Your task to perform on an android device: I occasionally miss emails, thus I'd want to enable the email notification option.
Image 0: 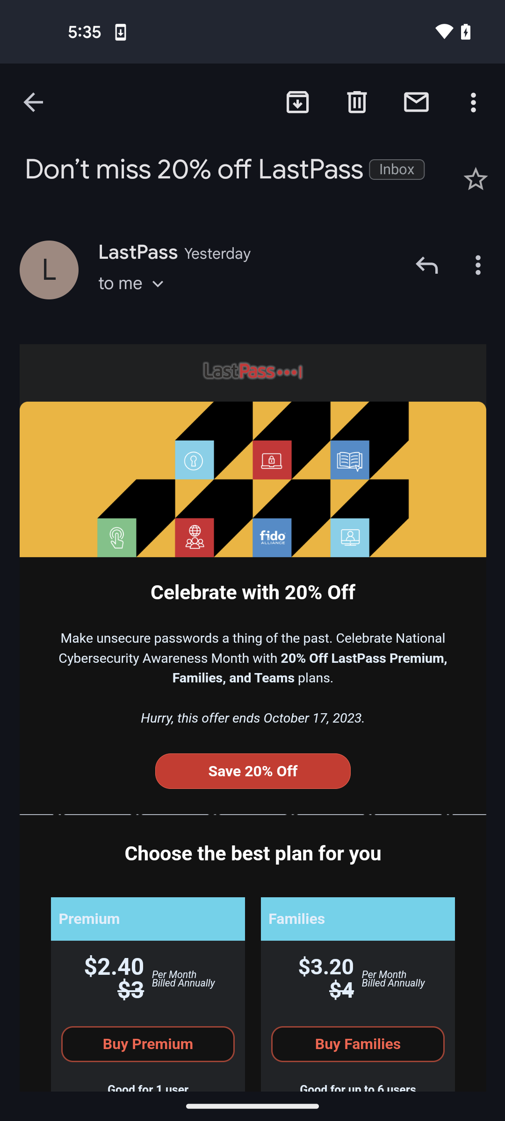
go back
Step 0: press back button
Image 2: 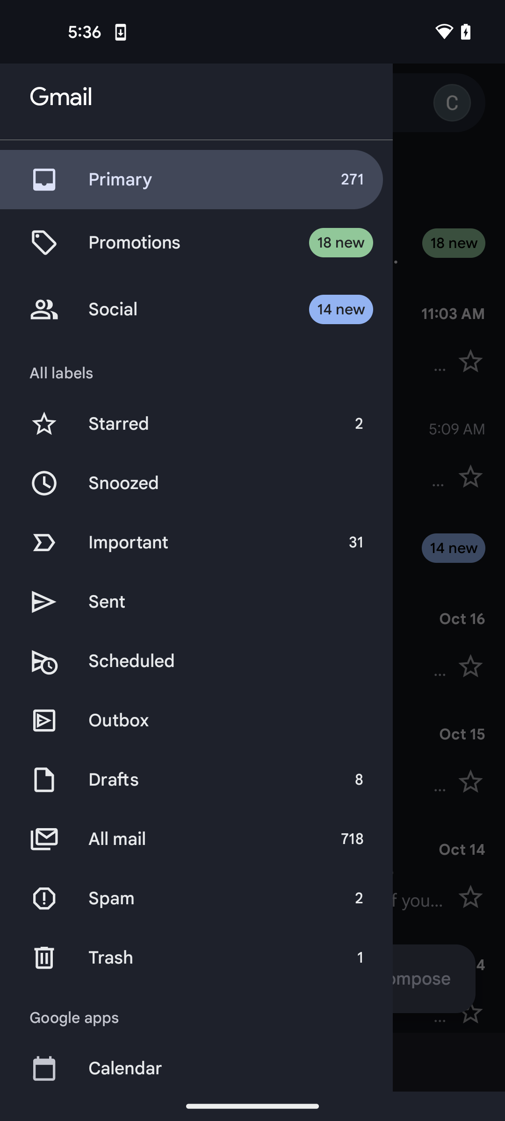
scroll down
Step 2: scroll down
Image 3: 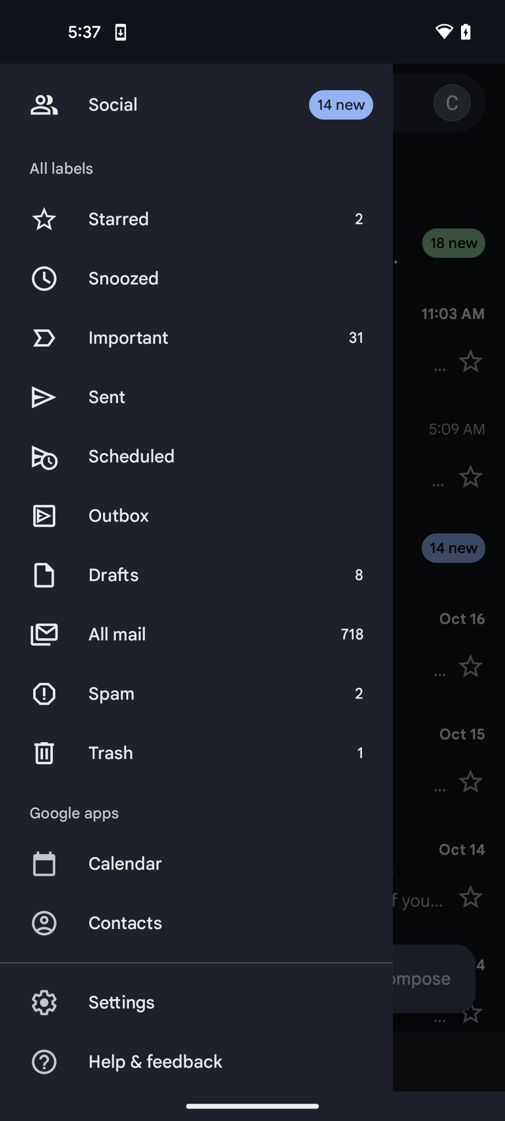
click on the Settings option
Step 3: click (235, 1002)
Image 4: 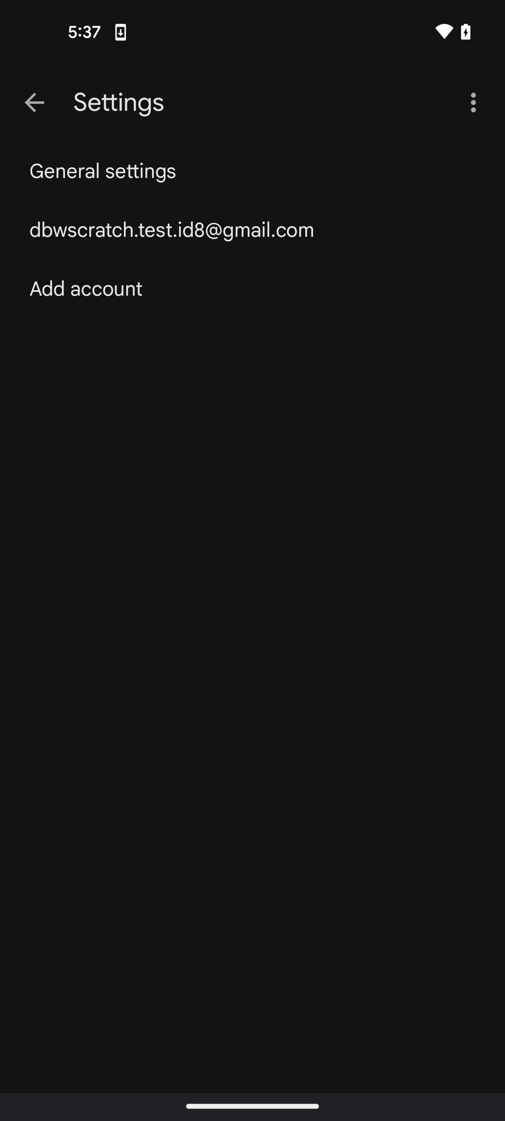
click on the General settings option
Step 4: click (103, 171)
Image 5: 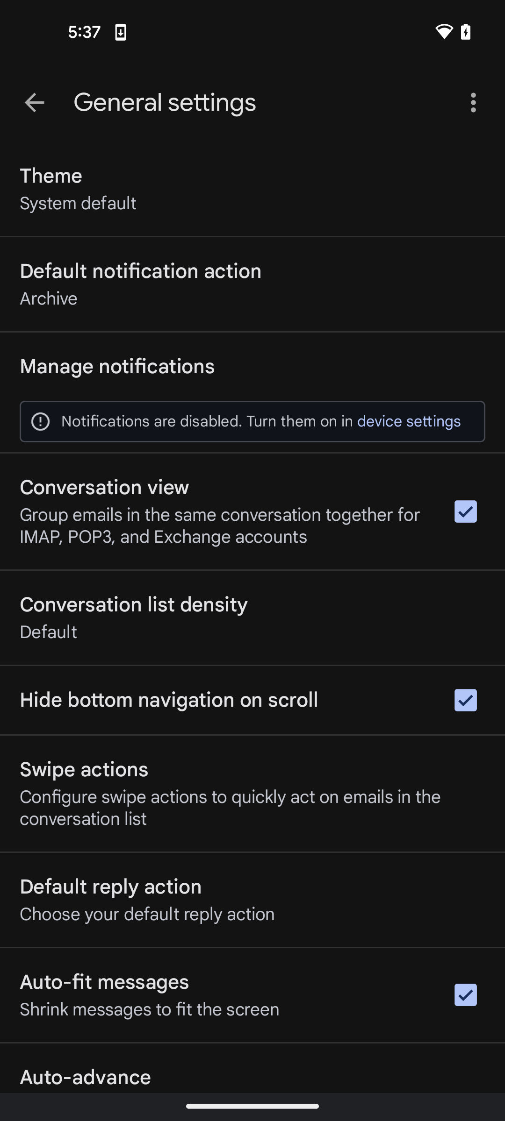
click on the Manage notifications option
Step 5: click (117, 367)
Image 6: 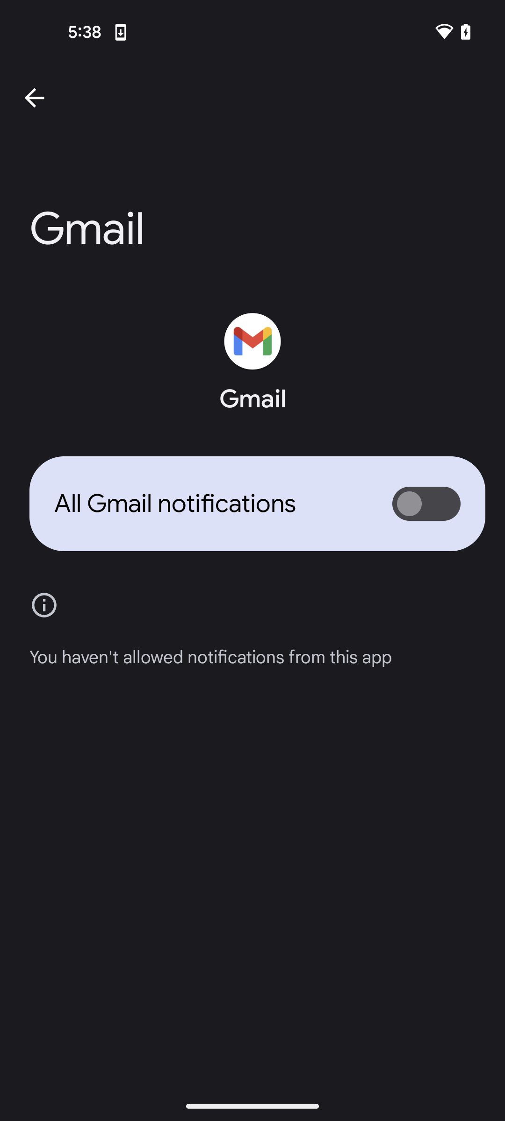
click on the All Gmail notifications toggle button to enable it
Step 6: click (426, 504)